Your task to perform on an android device: Create an account on the FitAI app to do the morning workout and gain muscle.
Image 0: 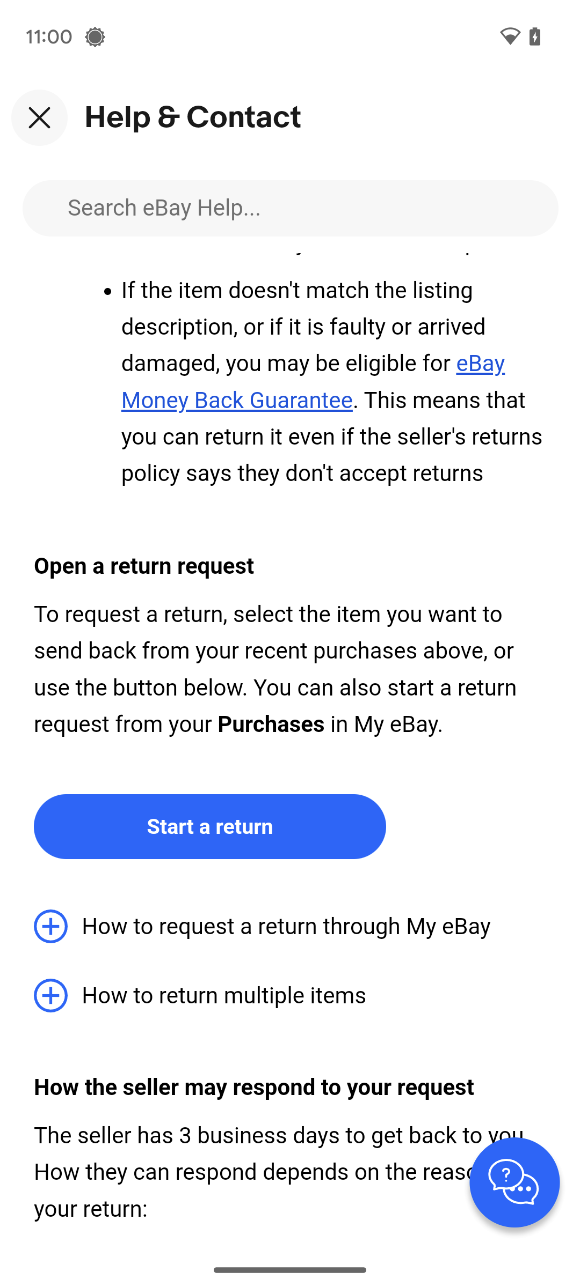
Open the FitAI app.
Step 0: open app "FitAI"
Image 1: 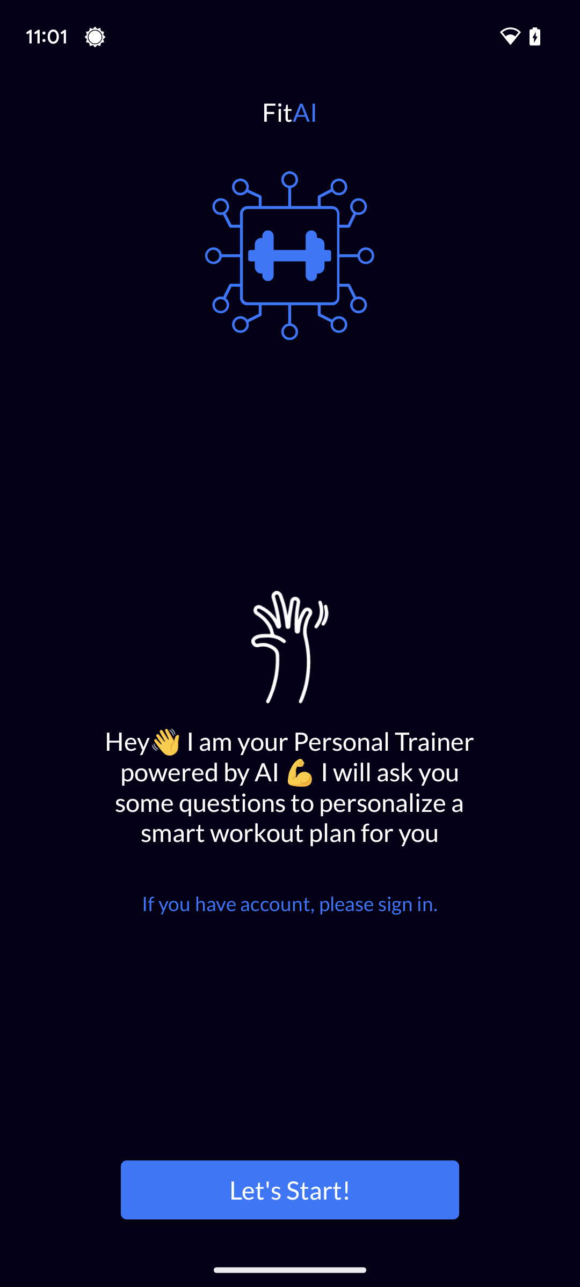
At the bottom of the screen, click on the Let's Start! tab.
Step 1: click (290, 1189)
Image 2: 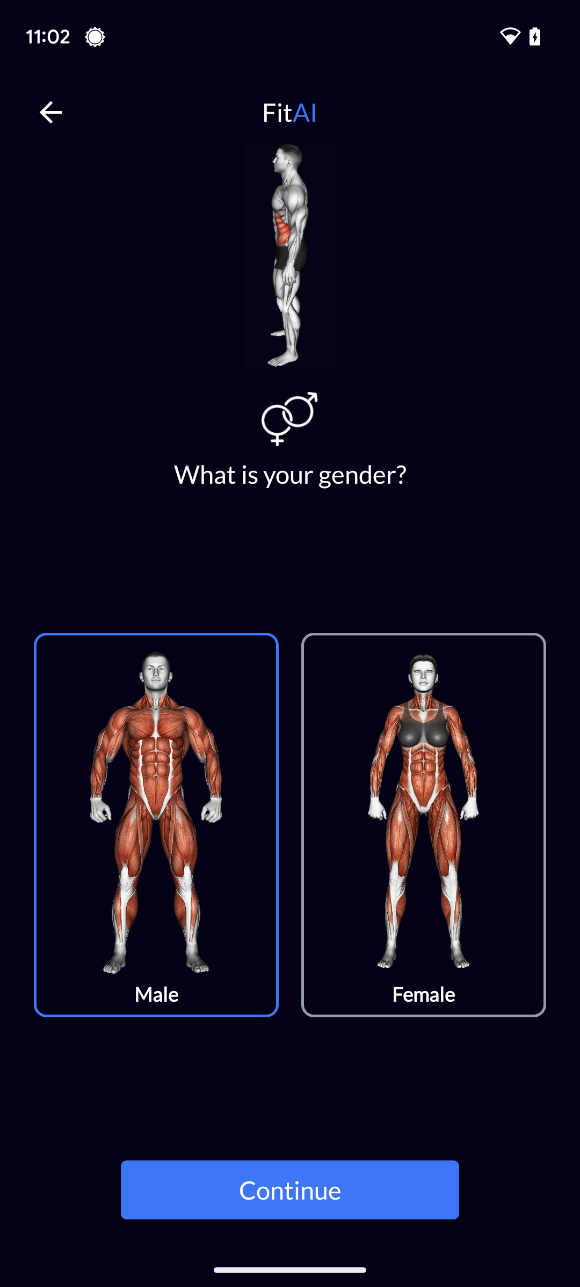
Select the Female gender.
Step 2: click (423, 824)
Image 4: 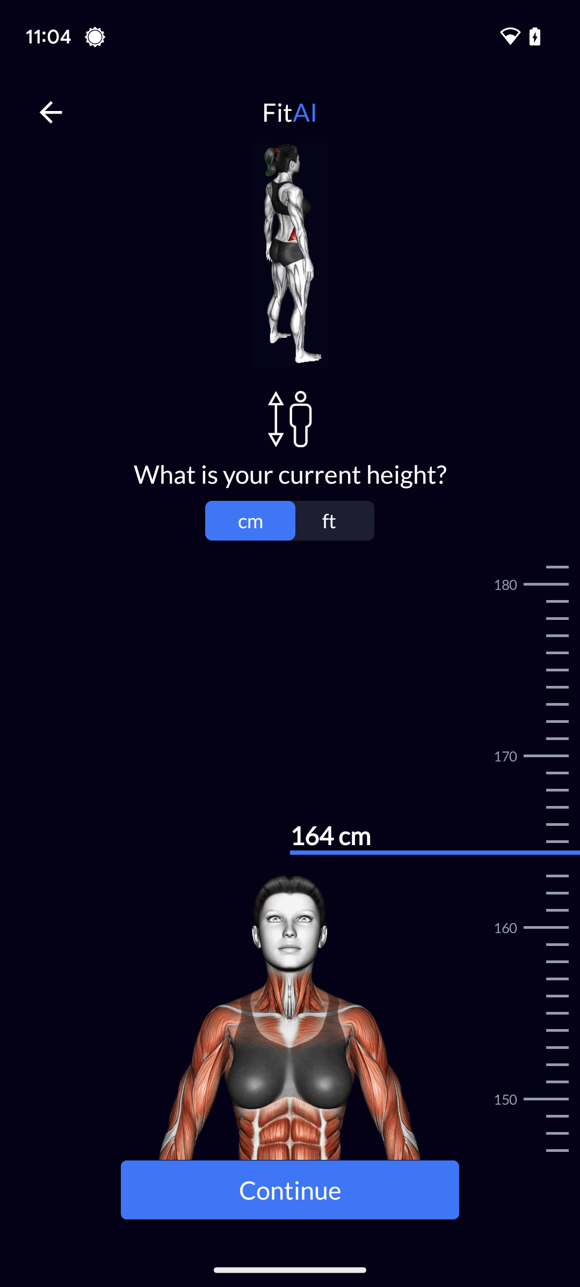
At the bottom of the screen, click on the Continue tab.
Step 4: click (290, 1189)
Image 5: 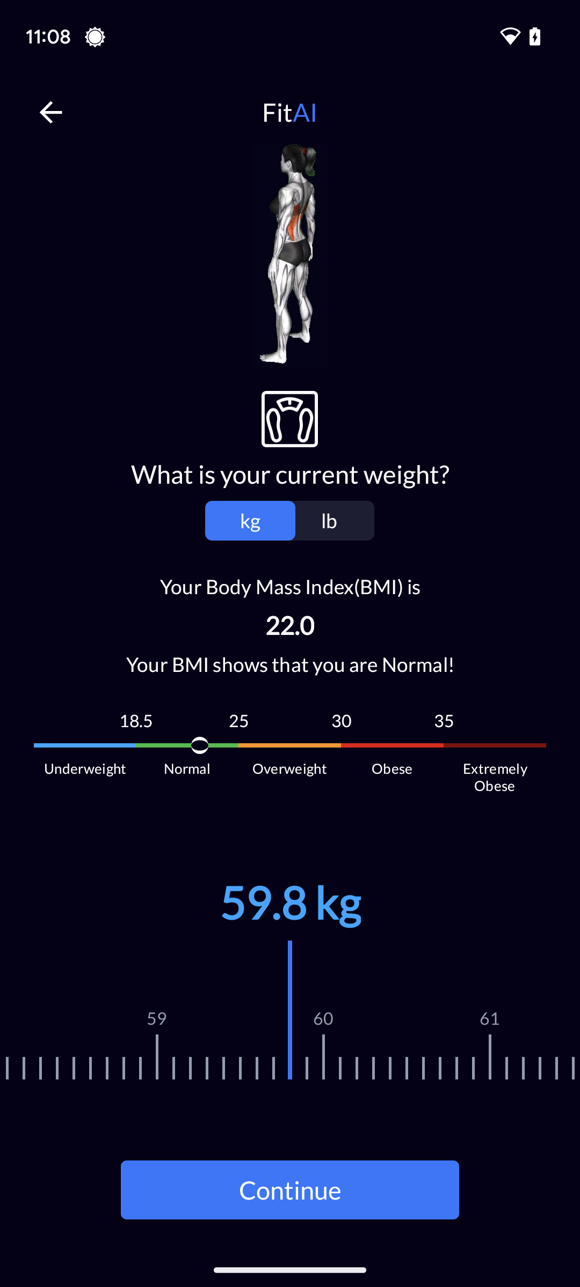
At the bottom of the screen, click on the Continue tab.
Step 5: click (290, 1189)
Image 7: 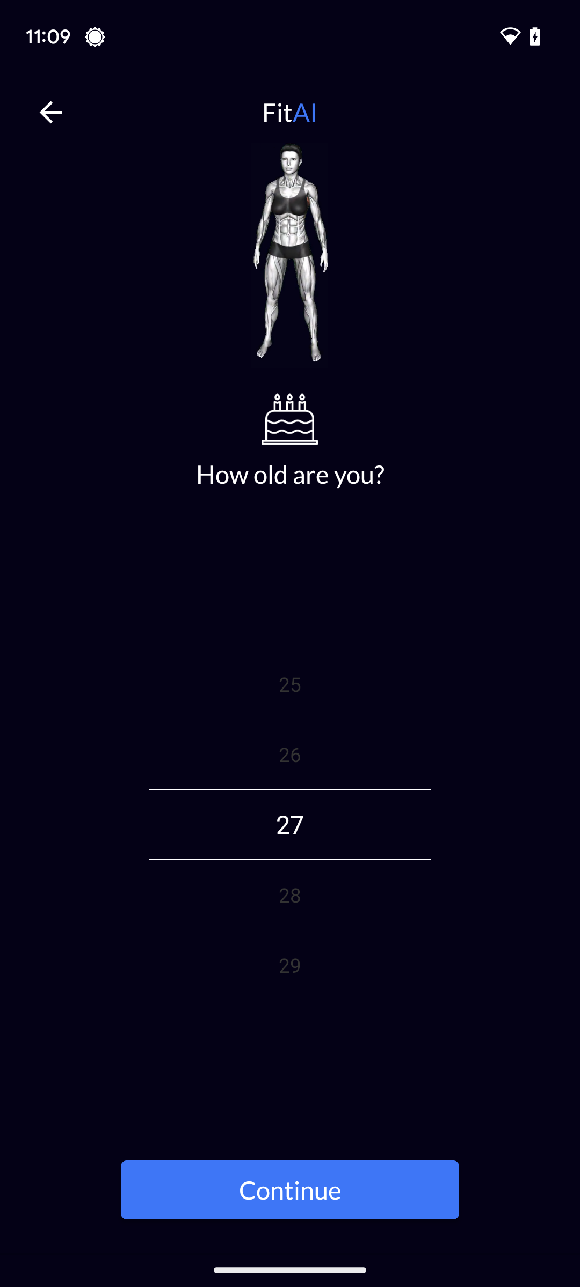
Set the age to 25.
Step 7: scroll up
Image 8: 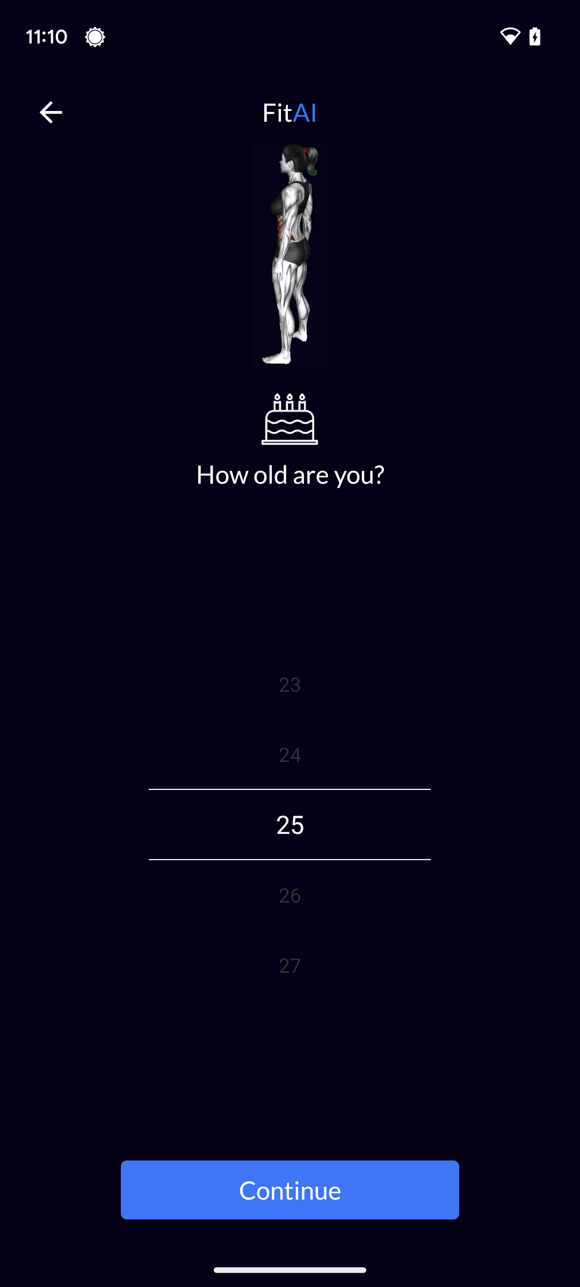
At the bottom of the screen, click on the Continue tab.
Step 8: click (290, 1189)
Image 9: 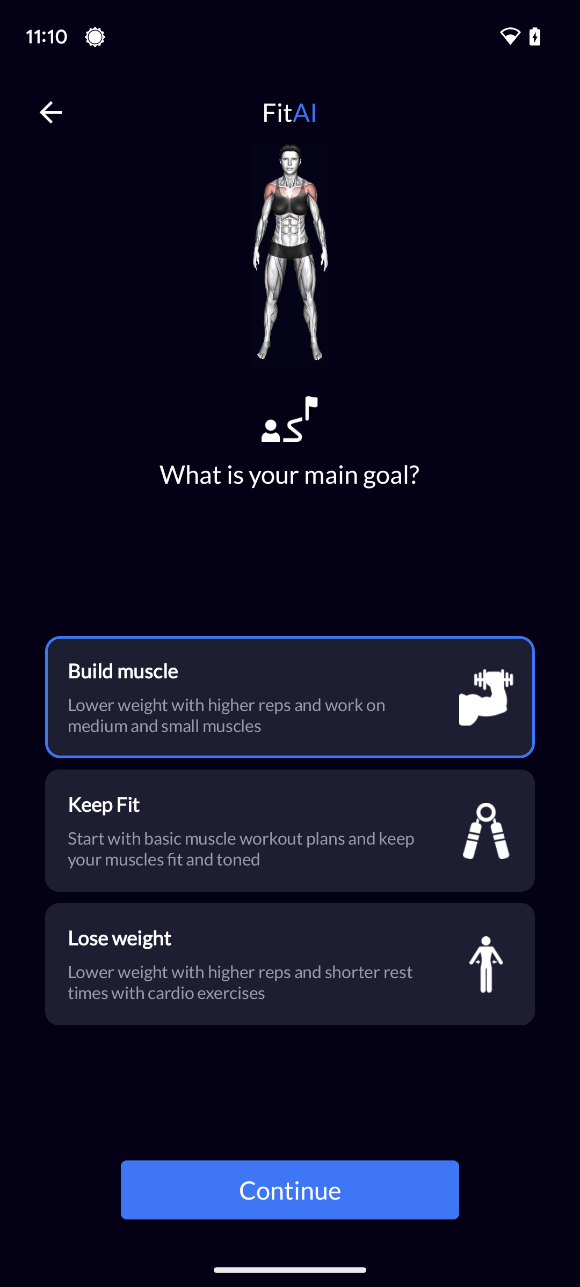
At the bottom of the screen, click on the Continue tab.
Step 9: click (290, 1189)
Image 10: 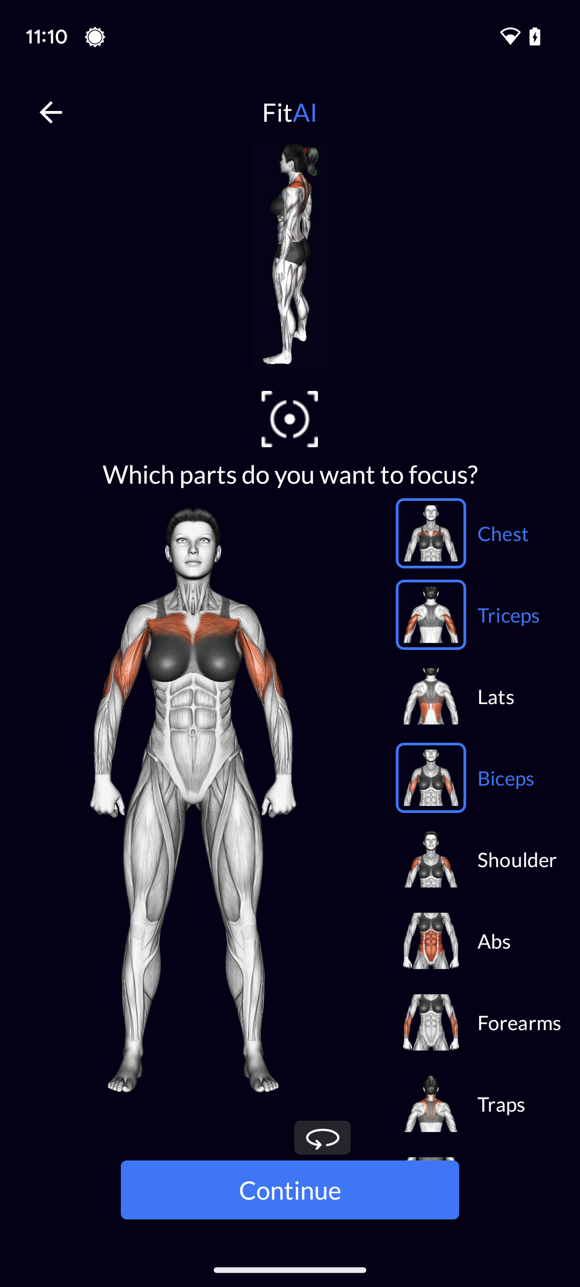
At the bottom of the screen, click on the Continue tab.
Step 10: click (290, 1189)
Image 11: 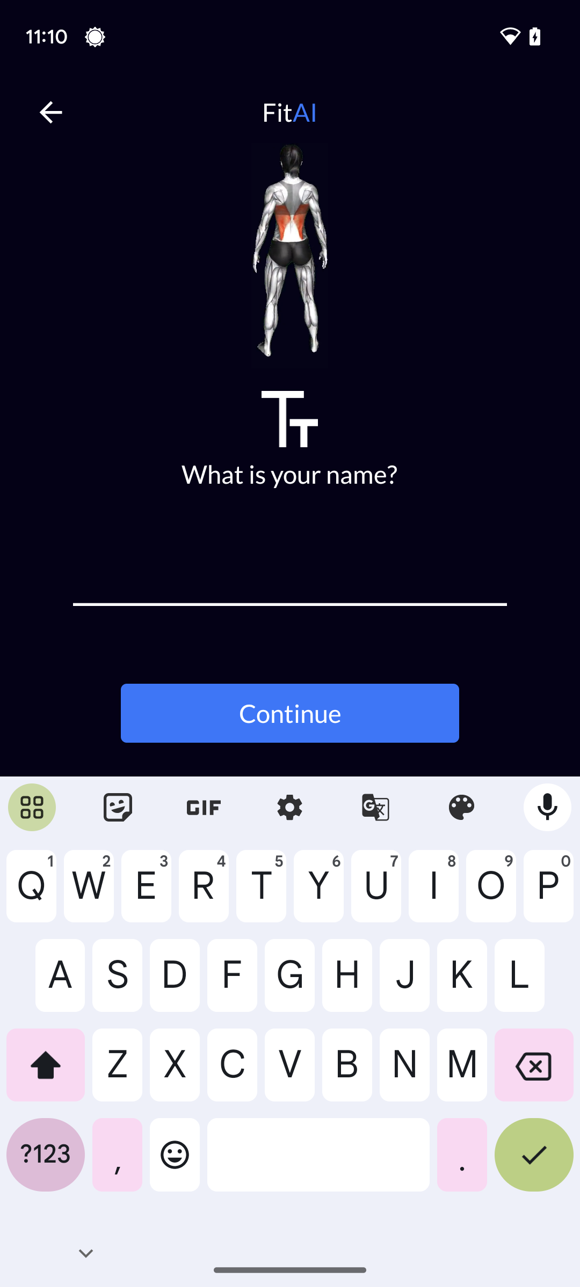
Type in Natalie Larson.
Step 11: type "Natalie Larson"
Image 12: 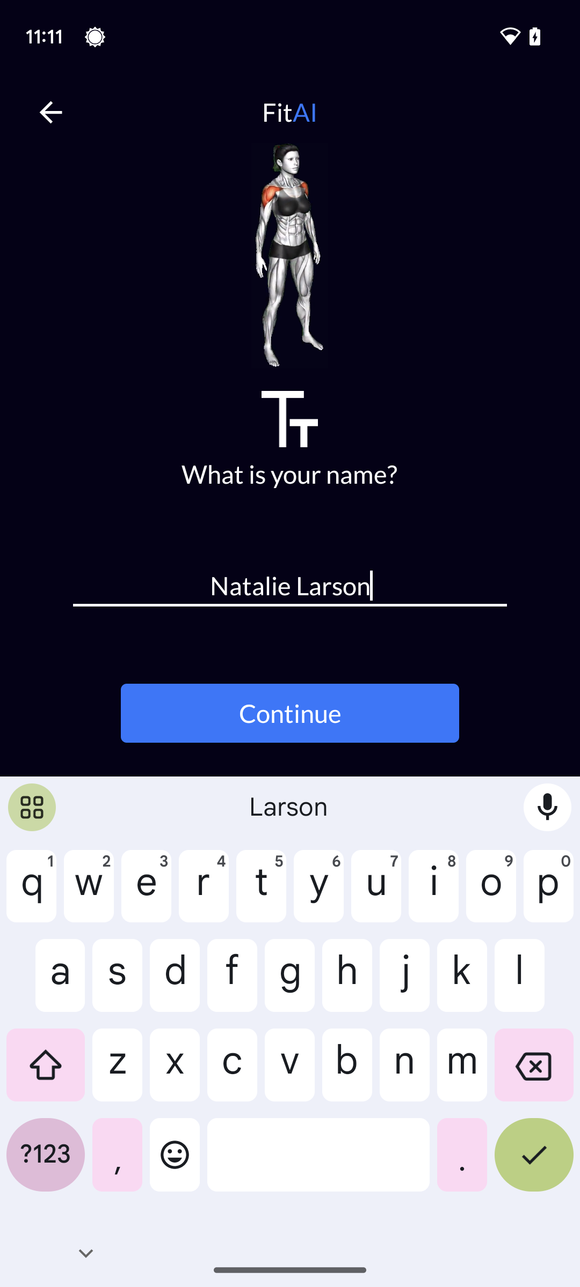
Click on Continue.
Step 12: click (290, 713)
Image 13: 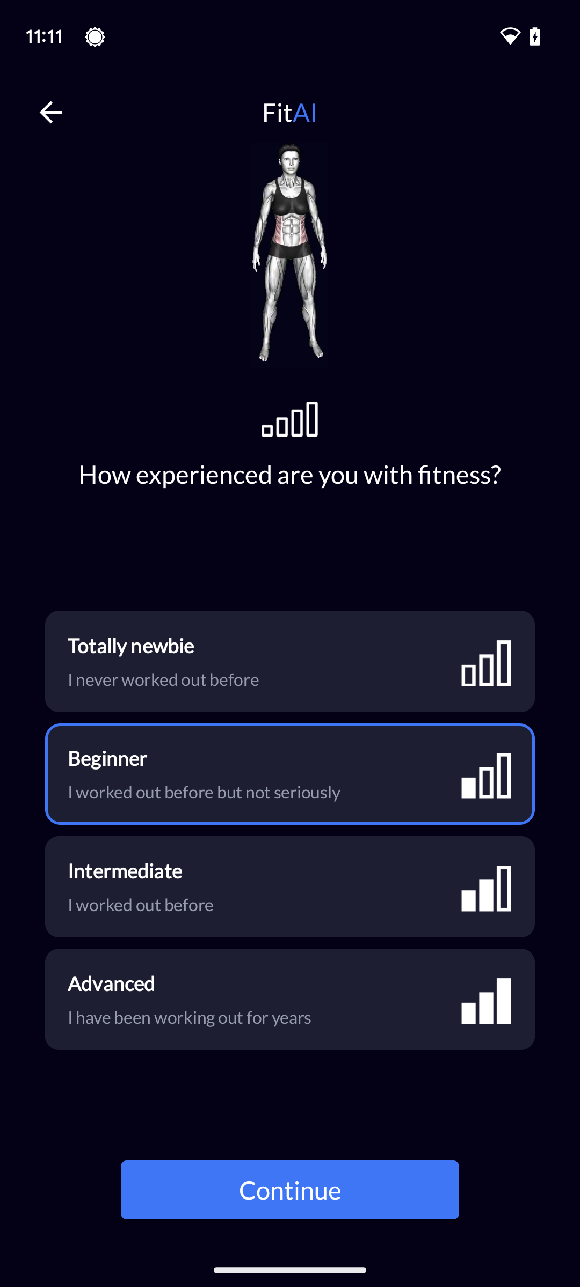
At the bottom of the screen, click on the Continue tab.
Step 13: click (290, 1189)
Image 14: 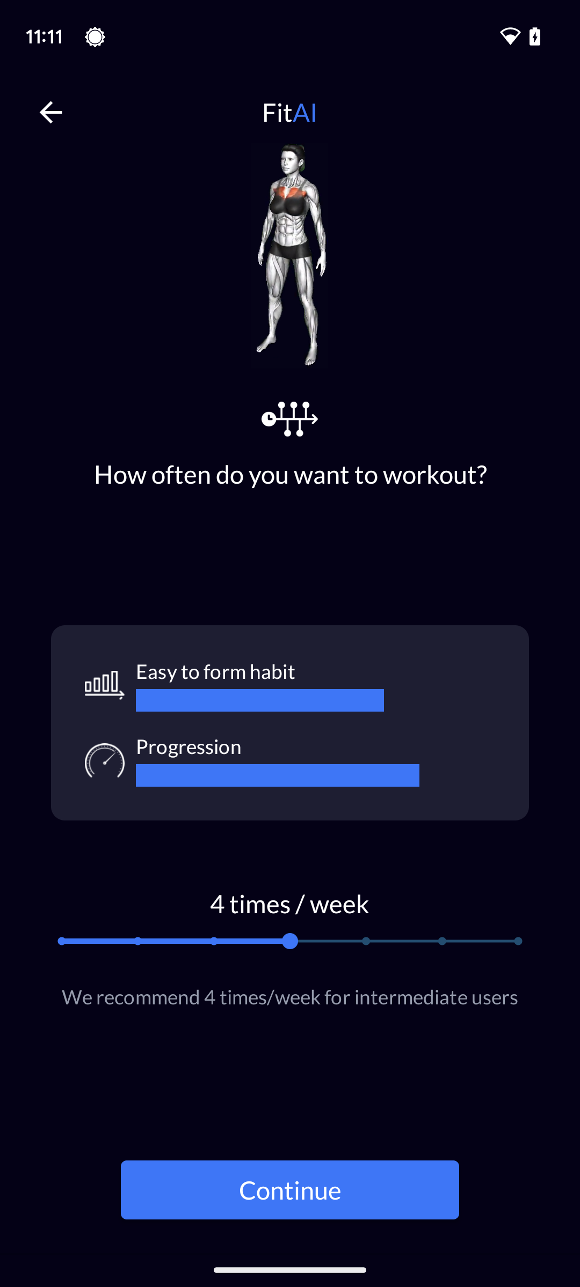
At the bottom of the screen, click on the Continue tab.
Step 14: click (290, 1189)
Image 15: 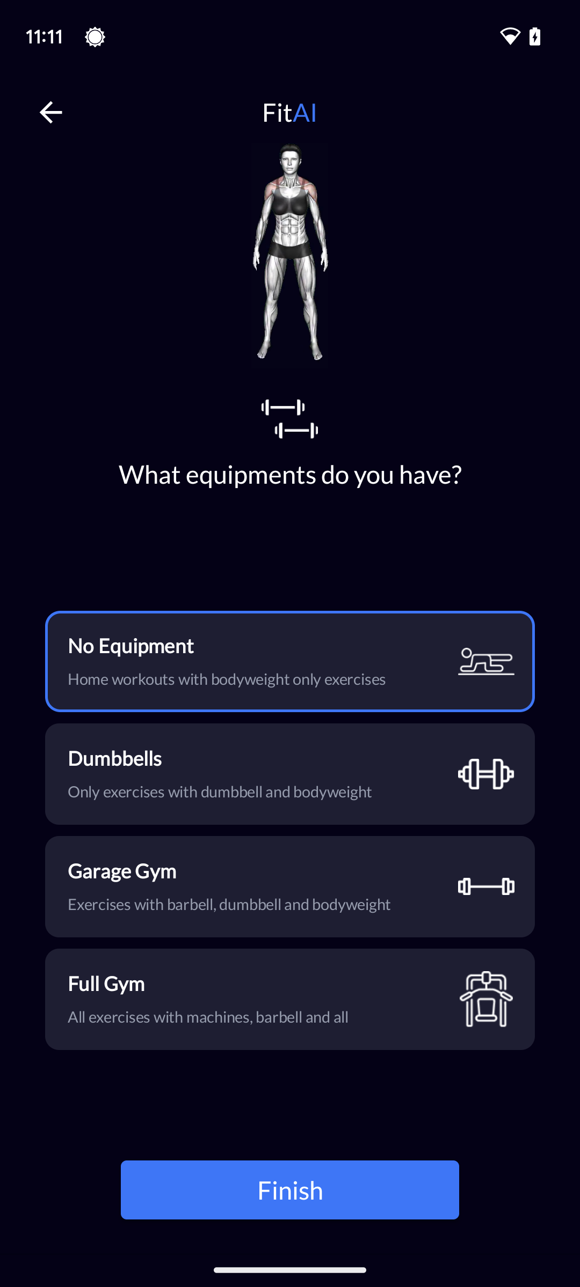
At the bottom of the screen, click on the Finish tab.
Step 15: click (290, 1189)
Image 16: 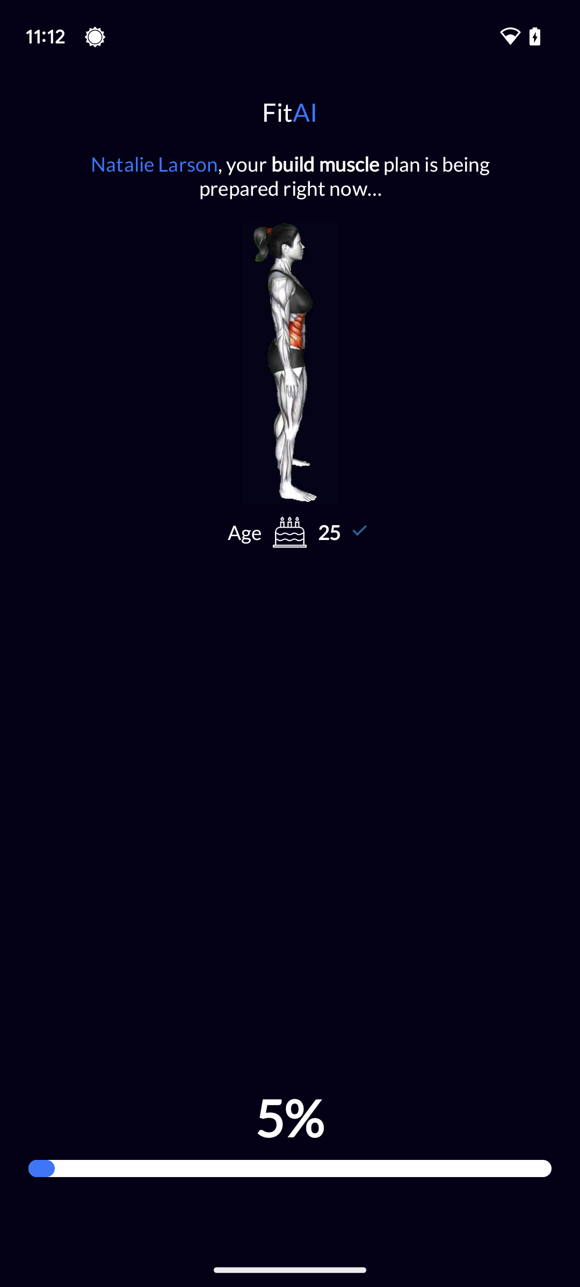
At the bottom of the screen, click on the Finish tab.
Step 16: wait